Your task to perform on an android device: Adjust the brightness  to the full so that  I Can view my Favourite "the Queen's Gambit" book.
Image 0: 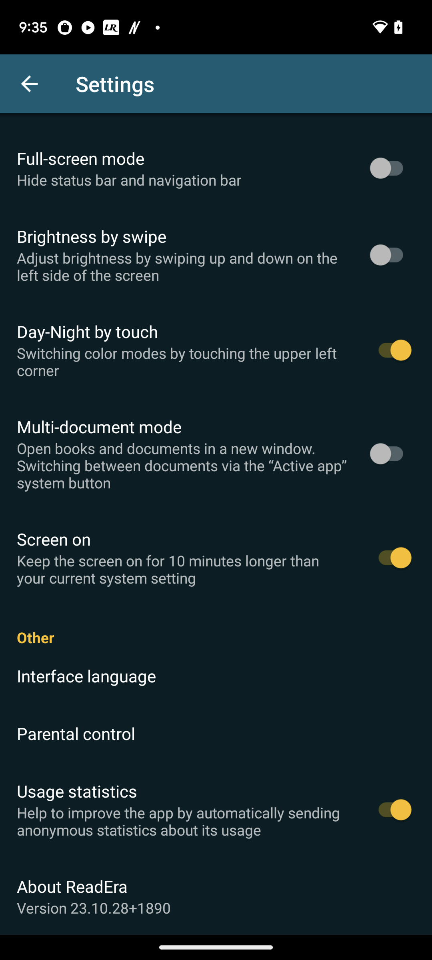
Go back to the previous page.
Step 0: press back button
Image 1: 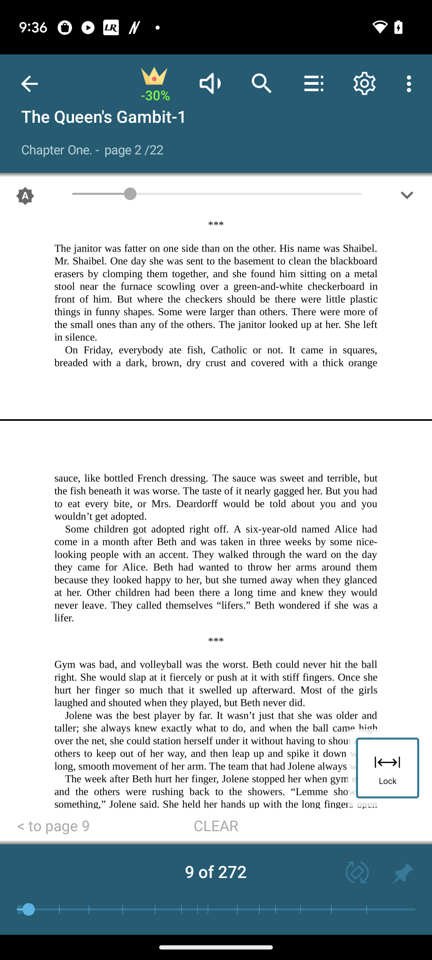
Swipe brightness cursor to the right.
Step 1: scroll left